Your task to perform on an android device: In the Sport Direct app, I'd like to read customer reviews before making an informed judgment on the  Nike Therma-Fit Academy Gloves's quality.
Image 0: 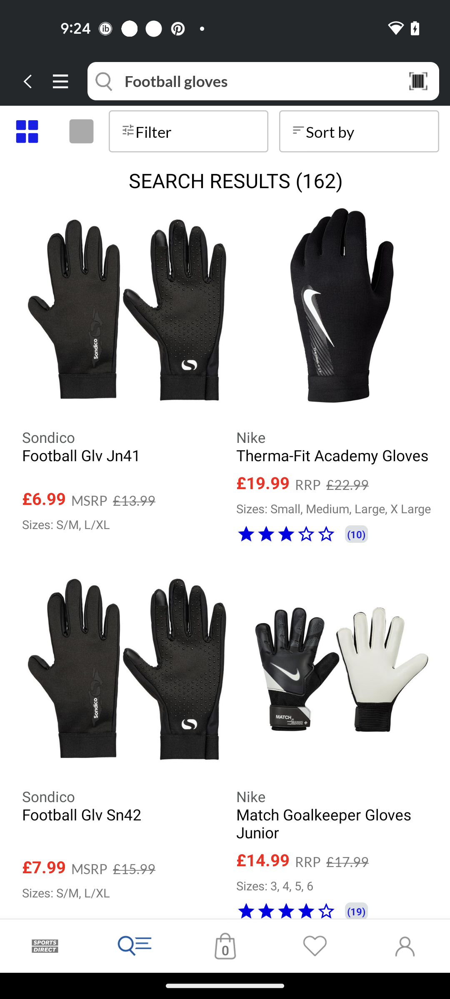
Open the Nike Therma-Fit Academy Gloves
Step 0: click (330, 445)
Image 1: 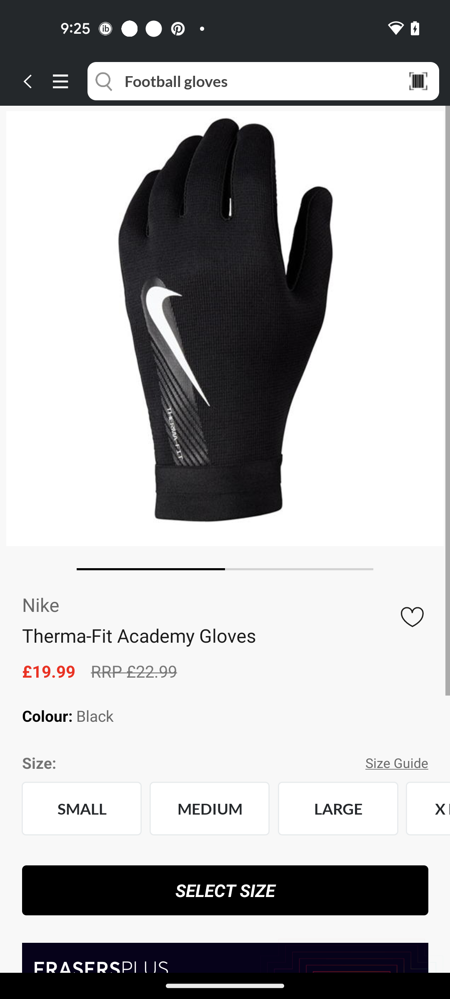
Swipe up to read the reviews
Step 1: scroll down
Image 2: 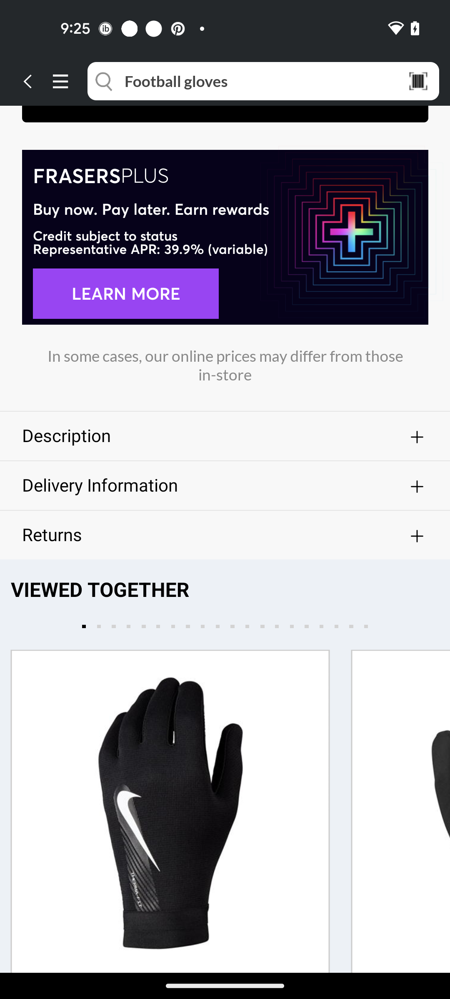
Swipe up to read the reviews
Step 2: scroll down
Image 3: 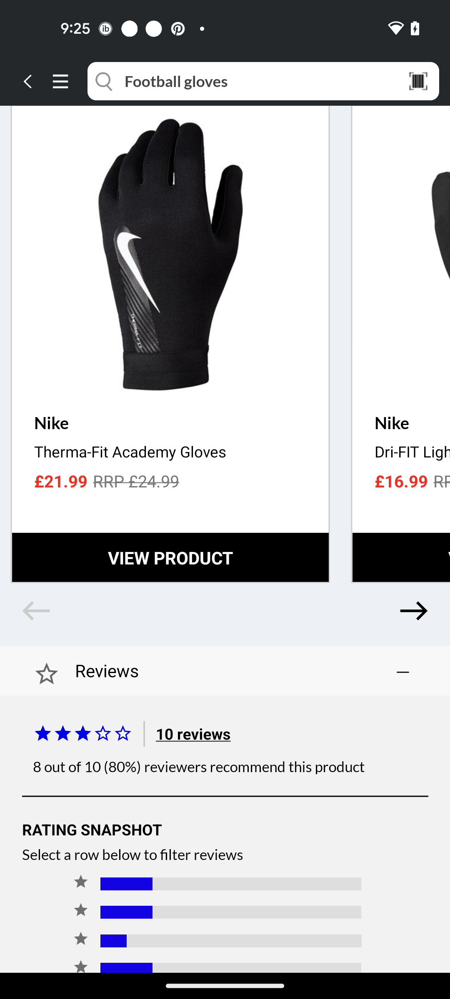
Swipe up to read the reviews
Step 3: scroll down
Image 4: 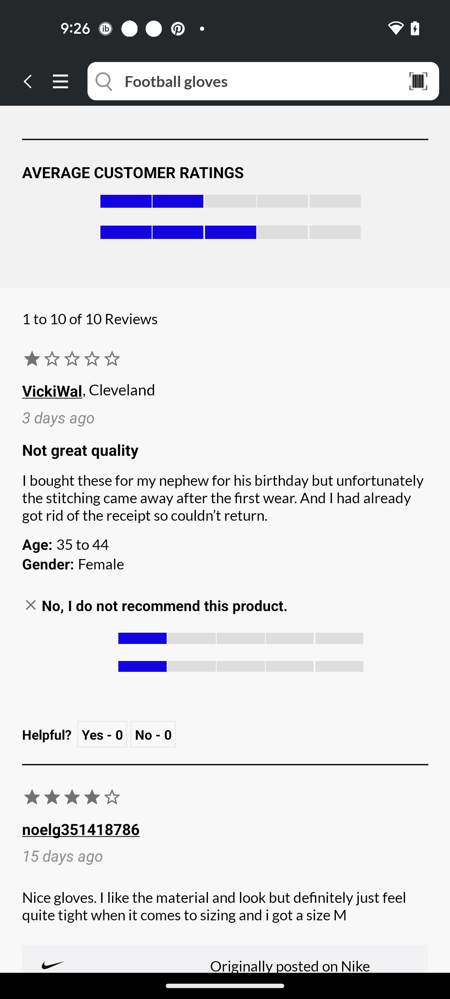
Swipe up to read the reviews
Step 4: scroll down